Your task to perform on an android device: Search for the wedding event in the Gmail Calendar
Image 0: 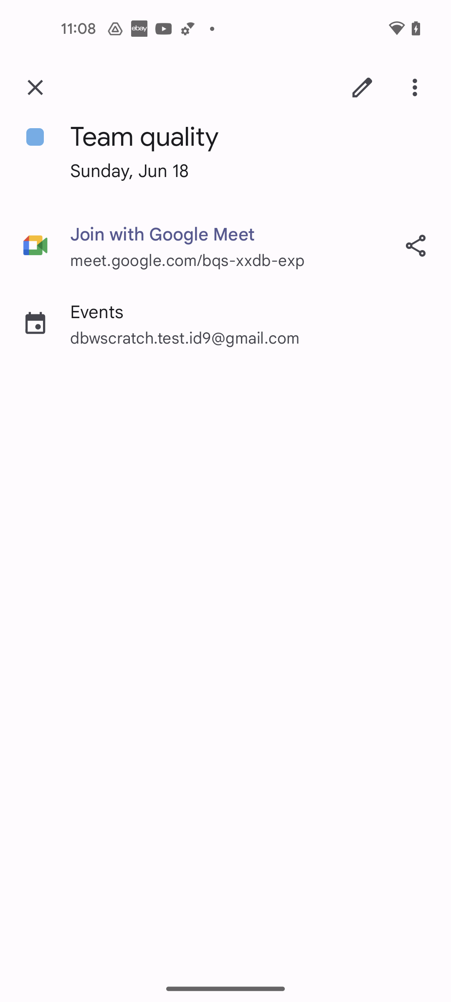
Click on the close icon at the top left corner of the screen
Step 0: click (35, 87)
Image 1: 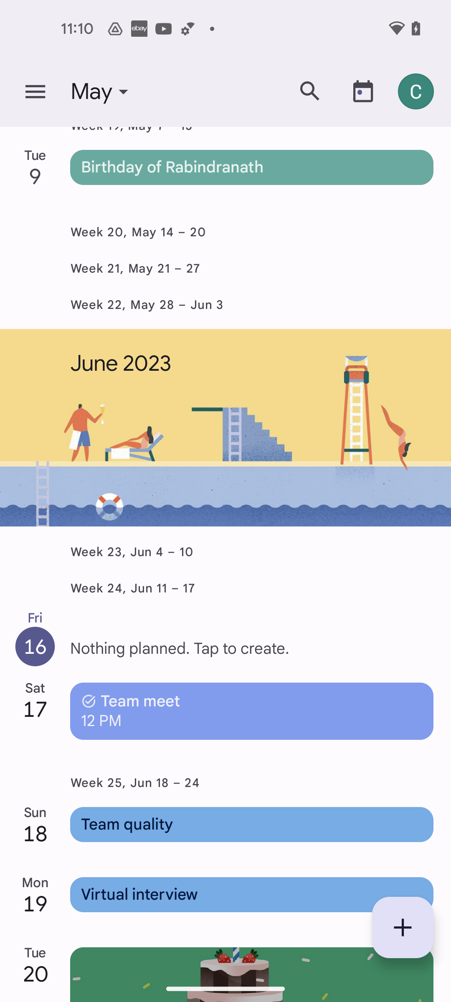
Click on the search icon at the top of the screen
Step 1: click (310, 91)
Image 2: 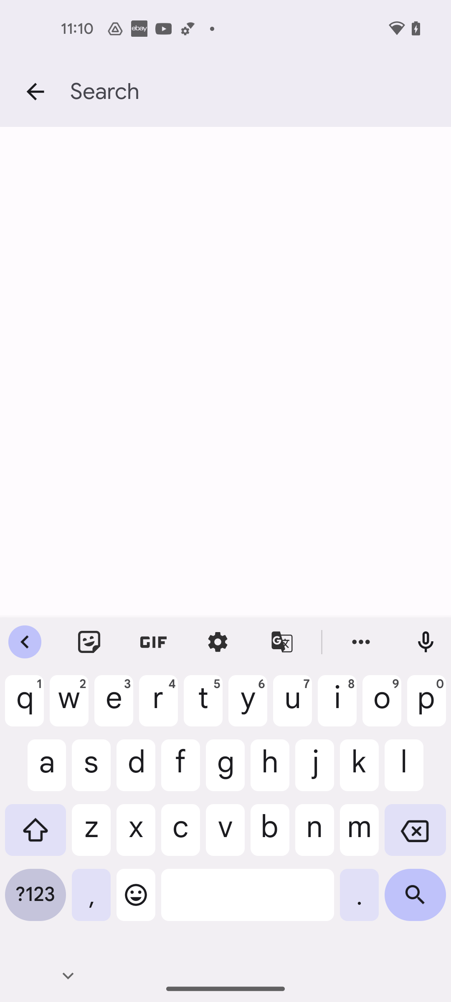
Search for Wedding event
Step 2: type "wedding"
Image 3: 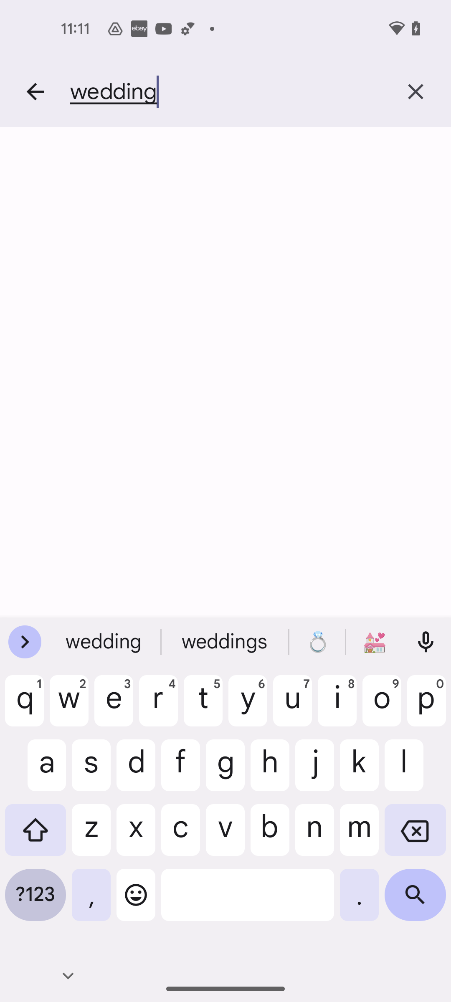
Click on the search icon at the bottom right corner of the screen
Step 3: click (415, 901)